Your task to perform on an android device: Show me the shoes from the brand New Balance on the ASOS app.
Image 0: 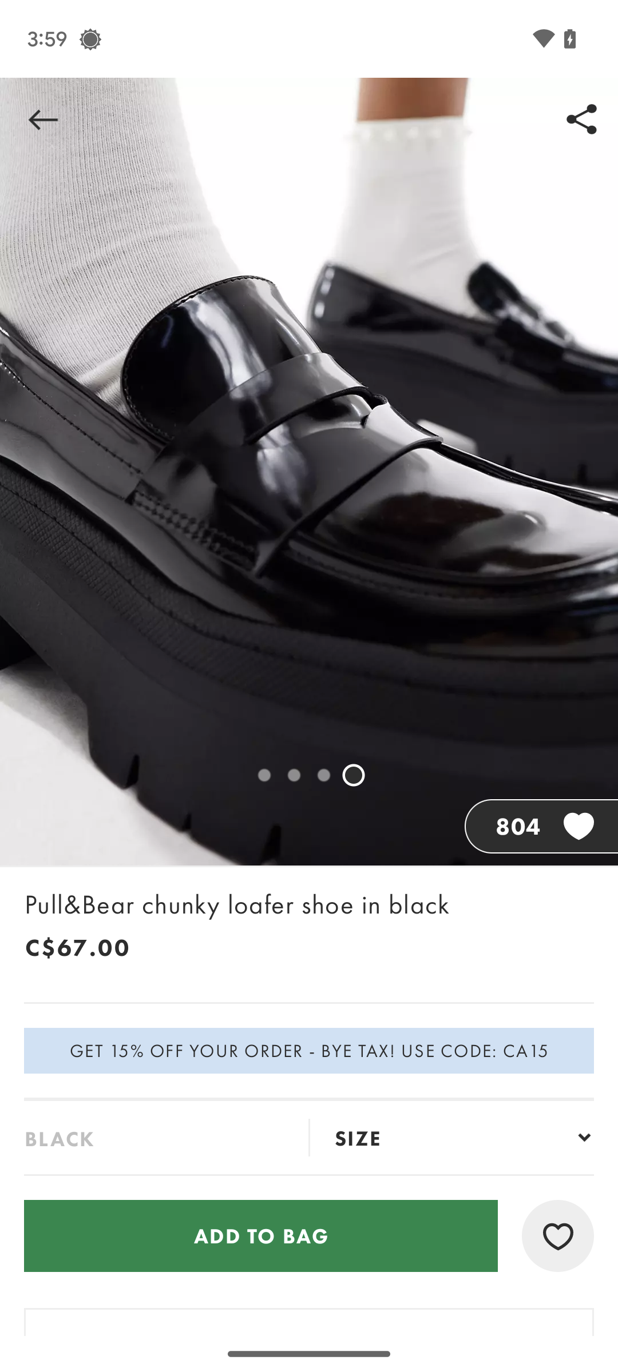
Go back to the search results.
Step 0: press back button
Image 1: 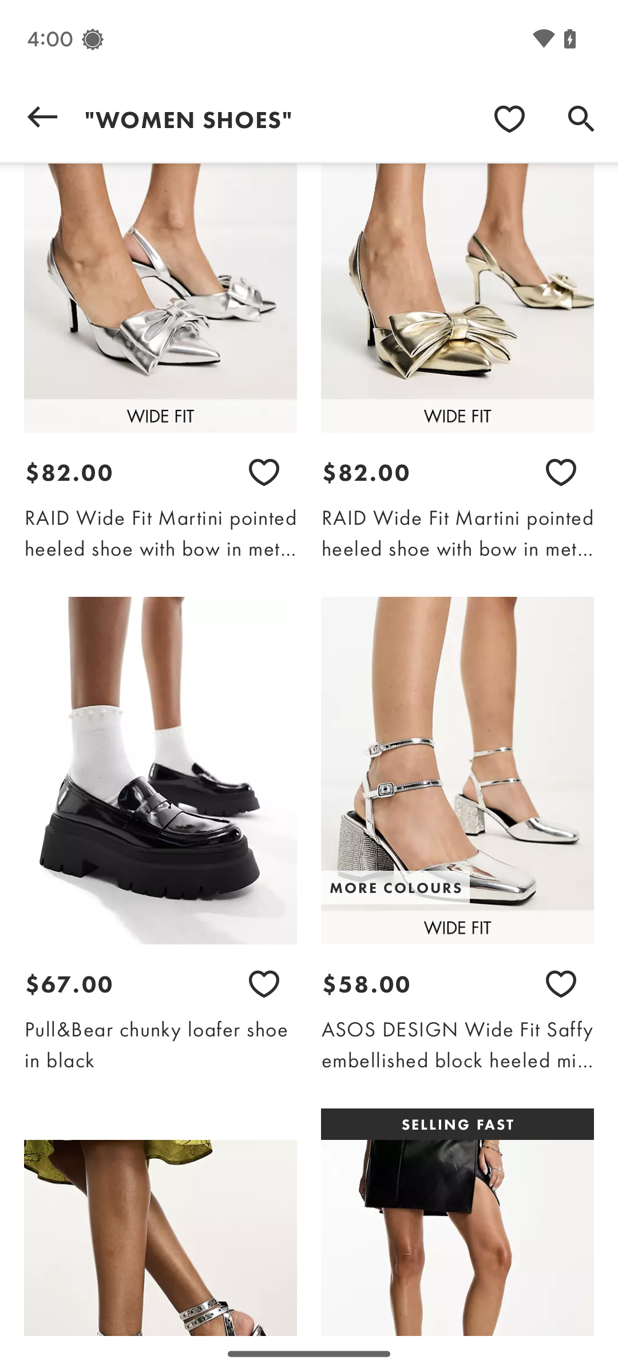
Scroll down on the screen.
Step 1: scroll up
Image 4: 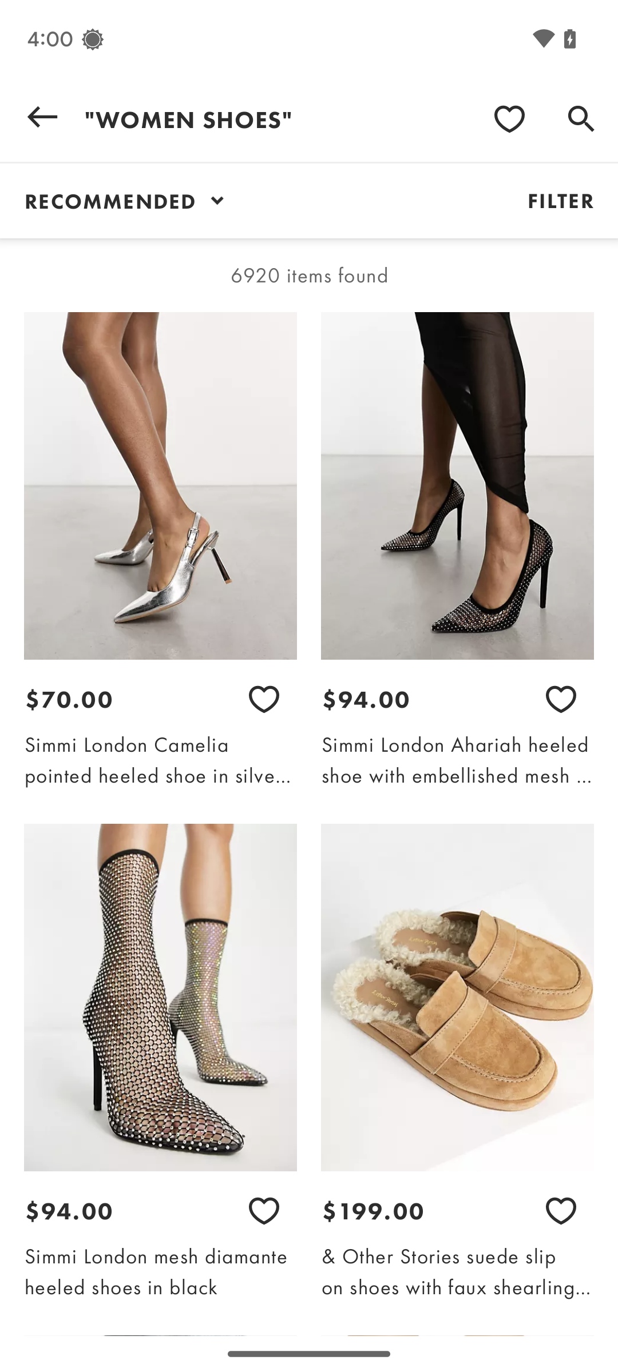
Click on the filter below the search bar.
Step 4: click (560, 200)
Image 5: 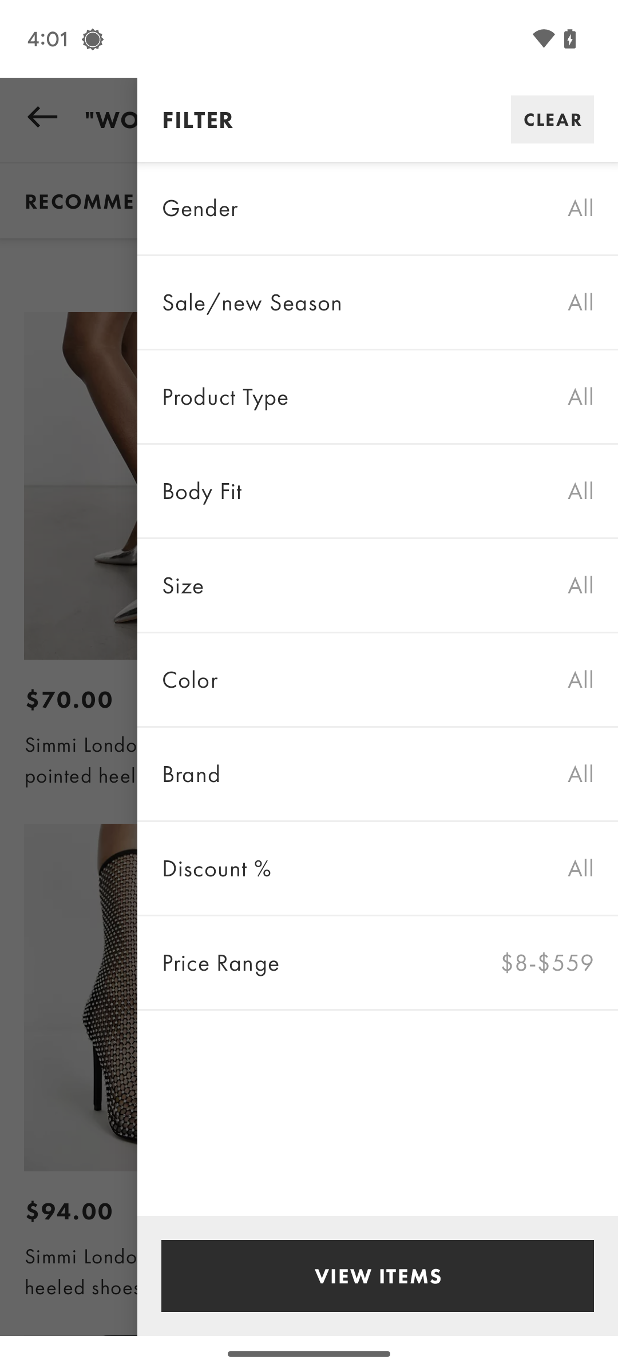
Click on the Brand tab.
Step 5: click (457, 760)
Image 6: 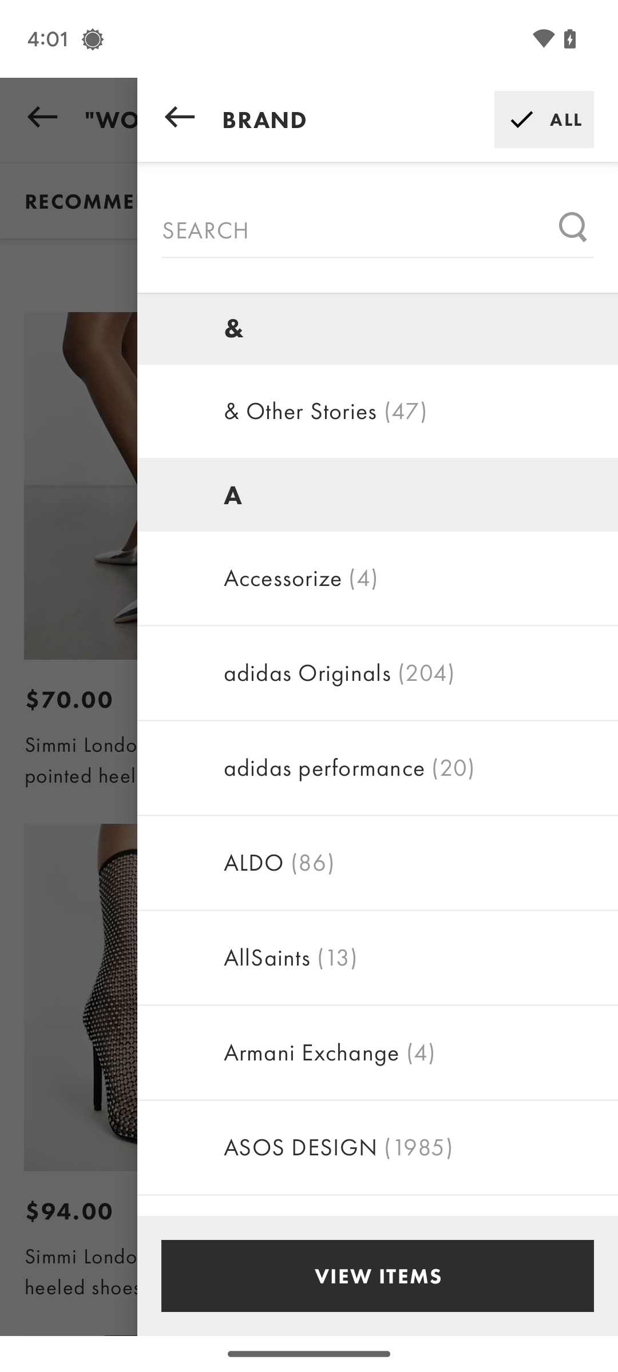
Scroll up until you see the New Balance.
Step 6: scroll down
Image 7: 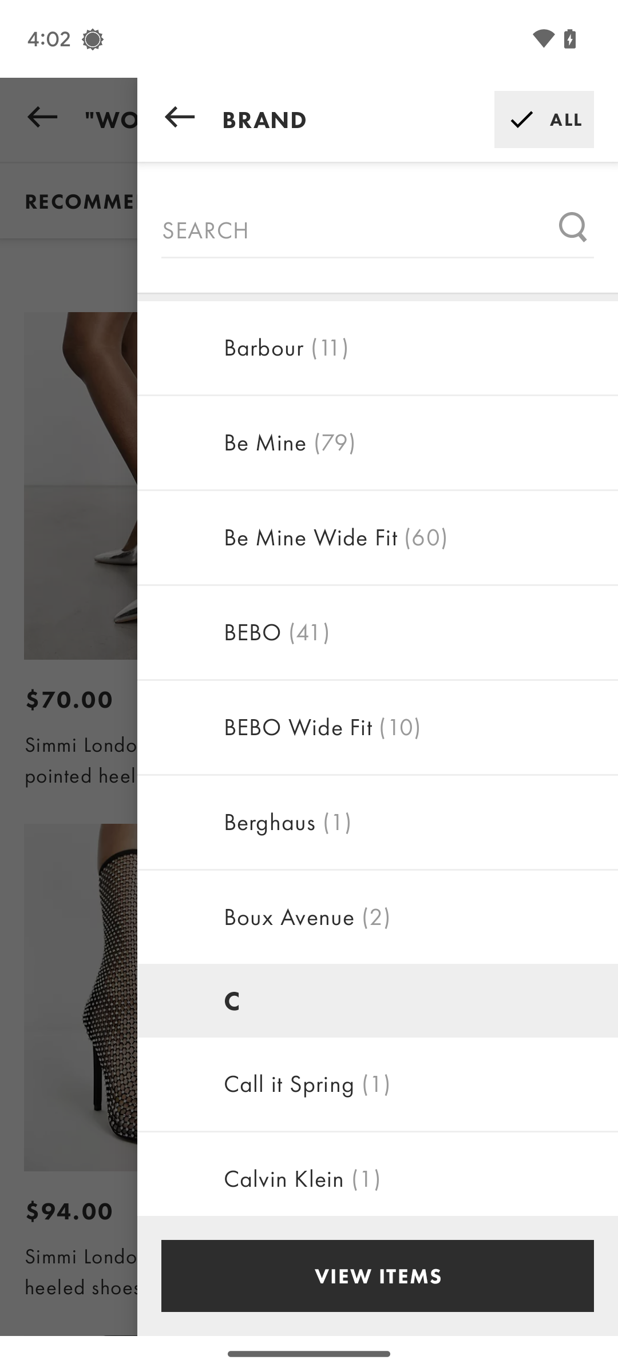
Scroll up until you see the New Balance.
Step 7: scroll down
Image 8: 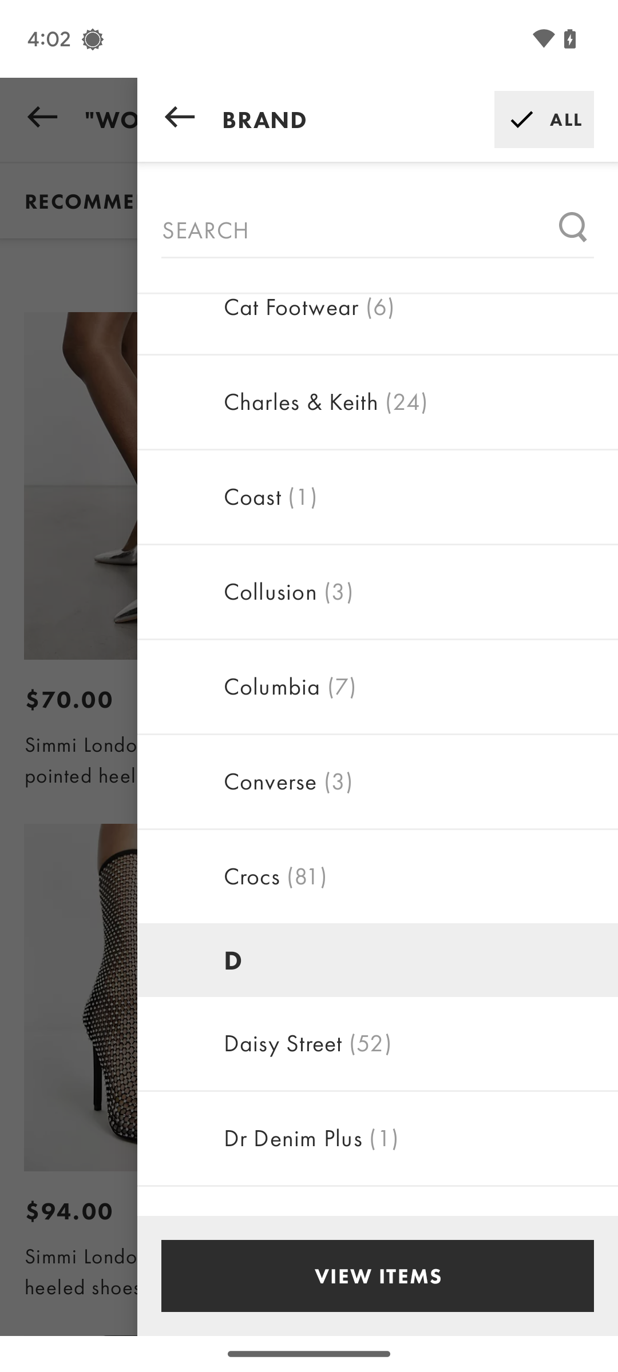
Scroll up until you see the New Balance.
Step 8: scroll down
Image 9: 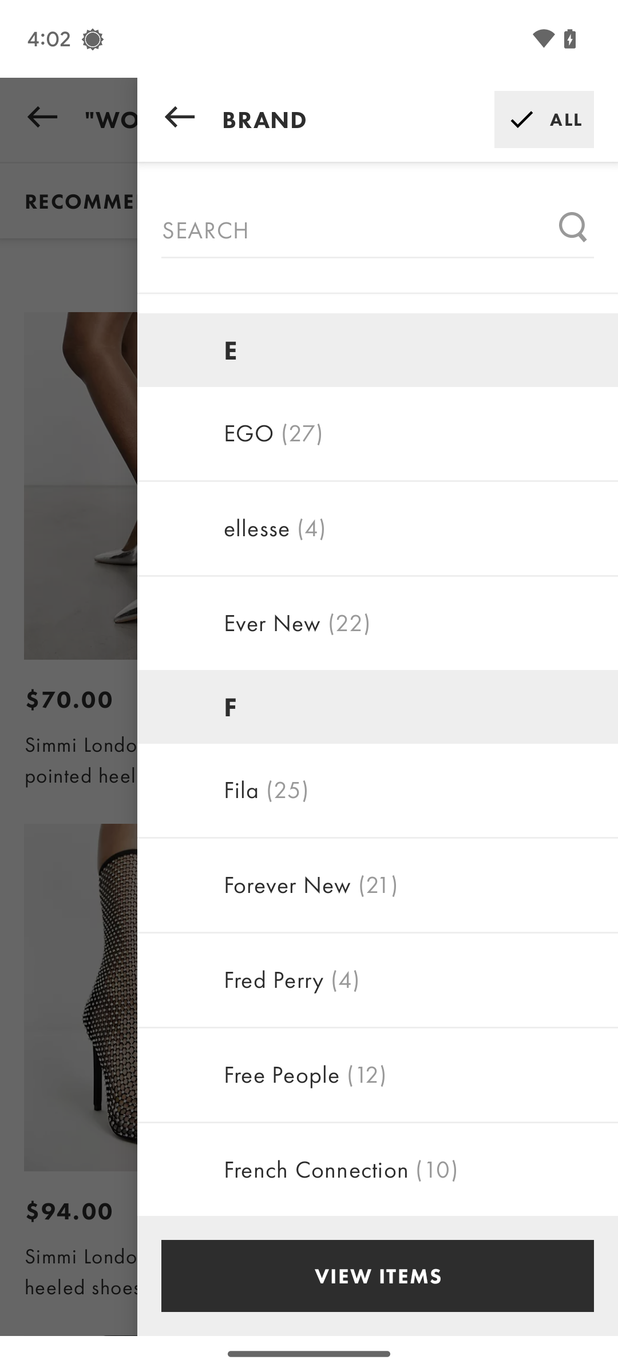
Scroll up until you see the New Balance.
Step 9: scroll down
Image 10: 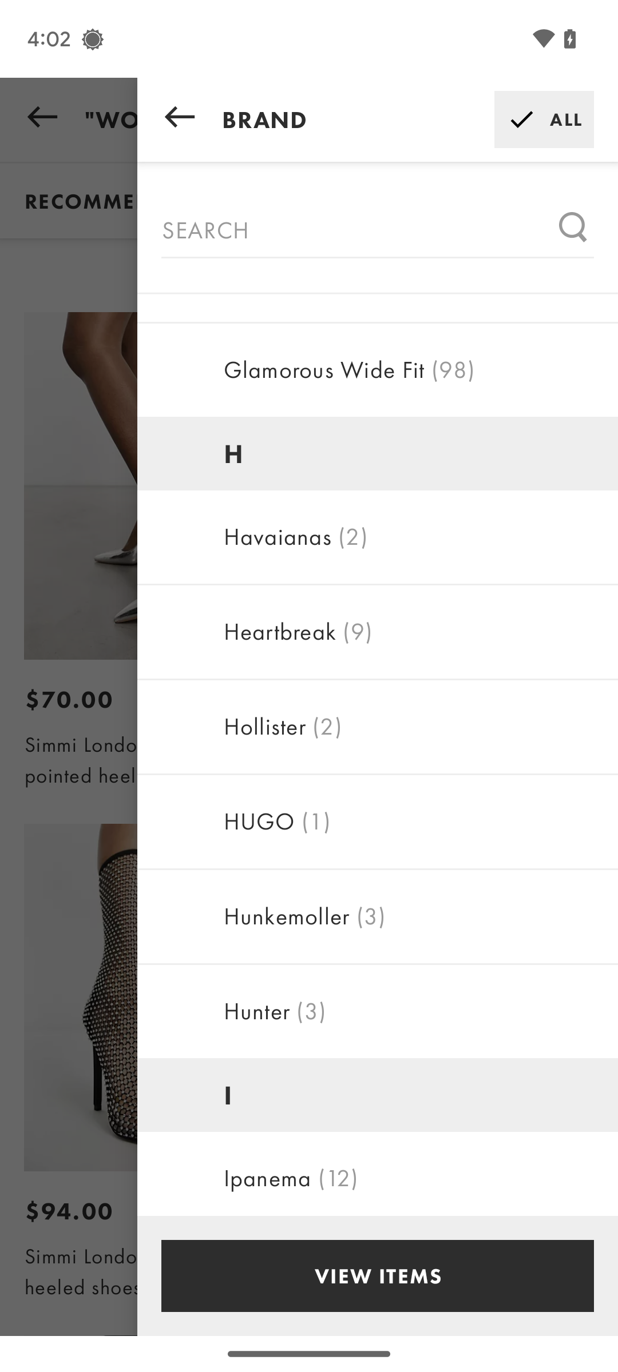
Scroll up until you see the New Balance.
Step 10: scroll down
Image 11: 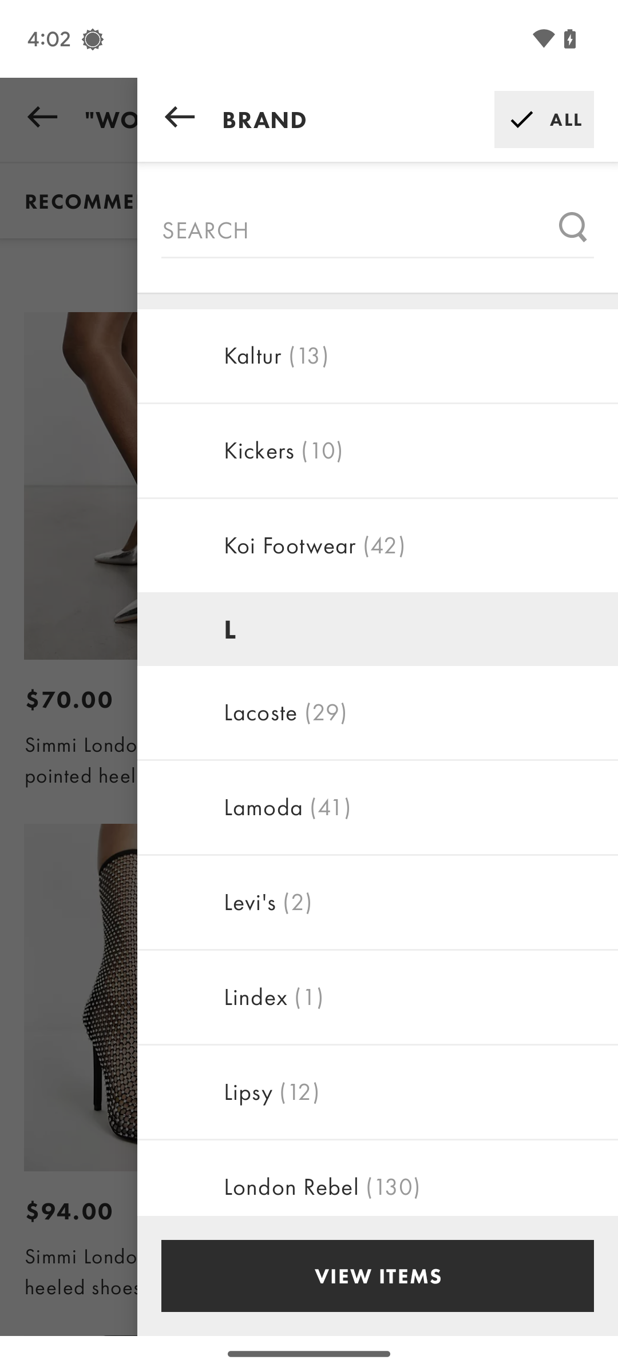
Scroll up until you see the New Balance.
Step 11: scroll down
Image 12: 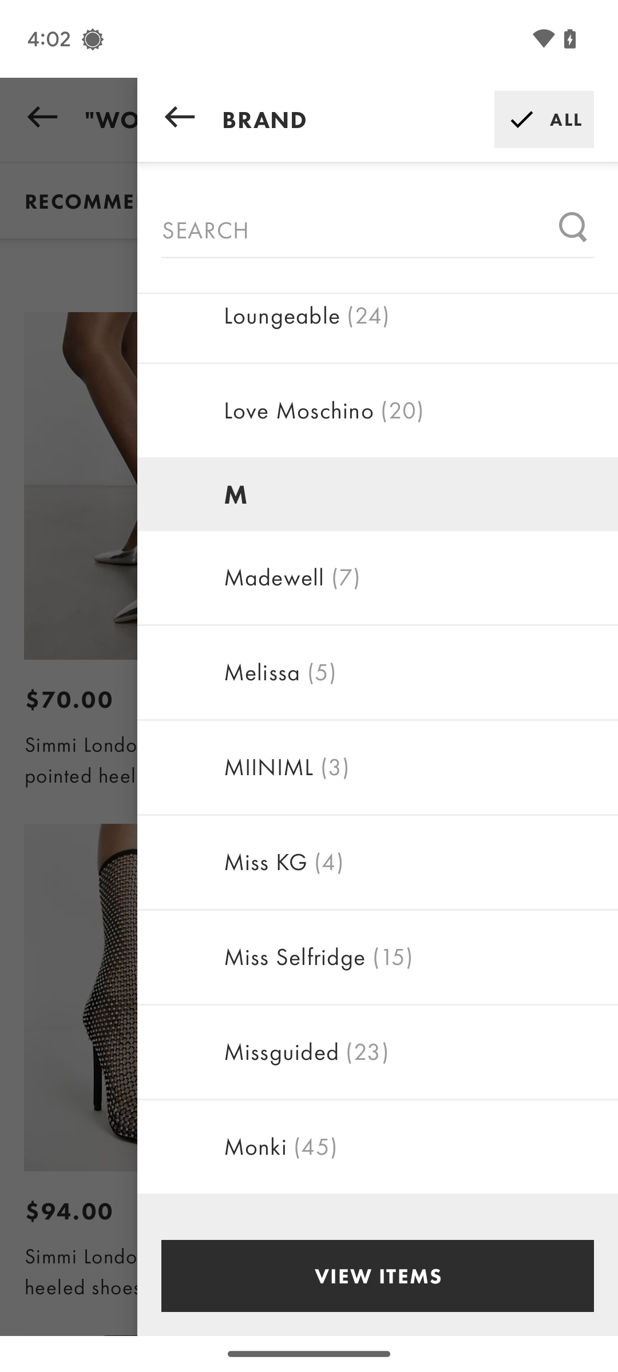
Scroll up until you see the New Balance.
Step 12: scroll down
Image 13: 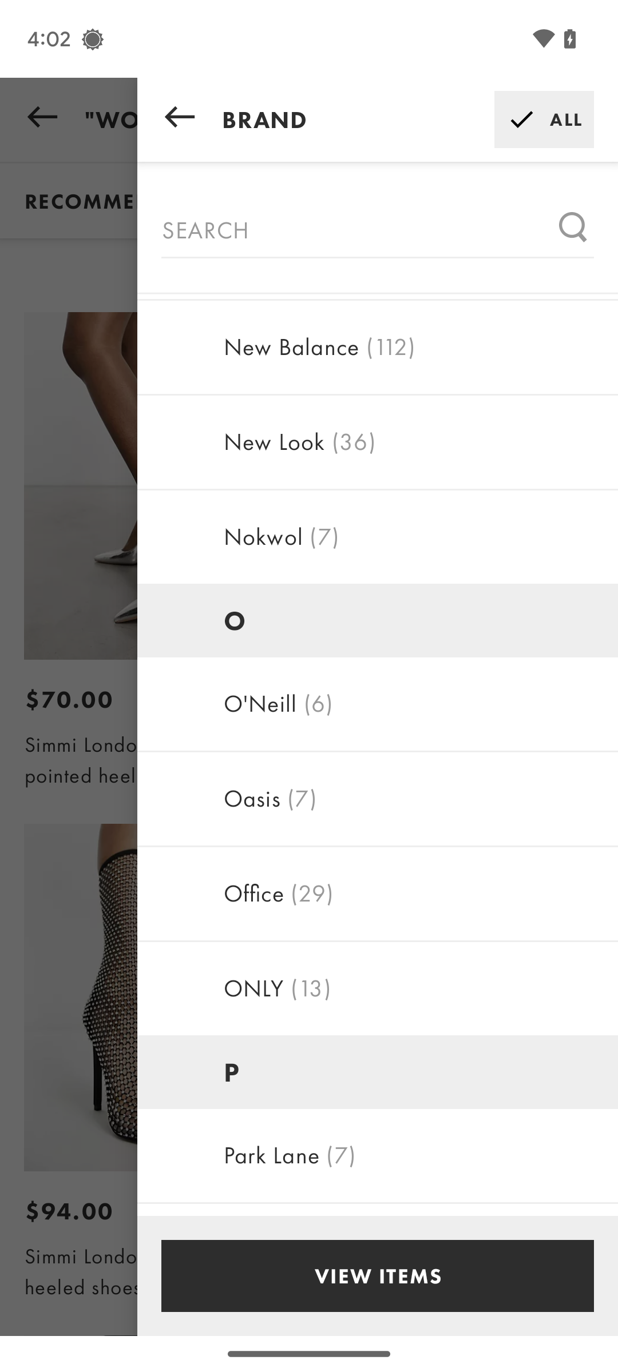
Select the New Balance brand.
Step 13: click (319, 347)
Image 14: 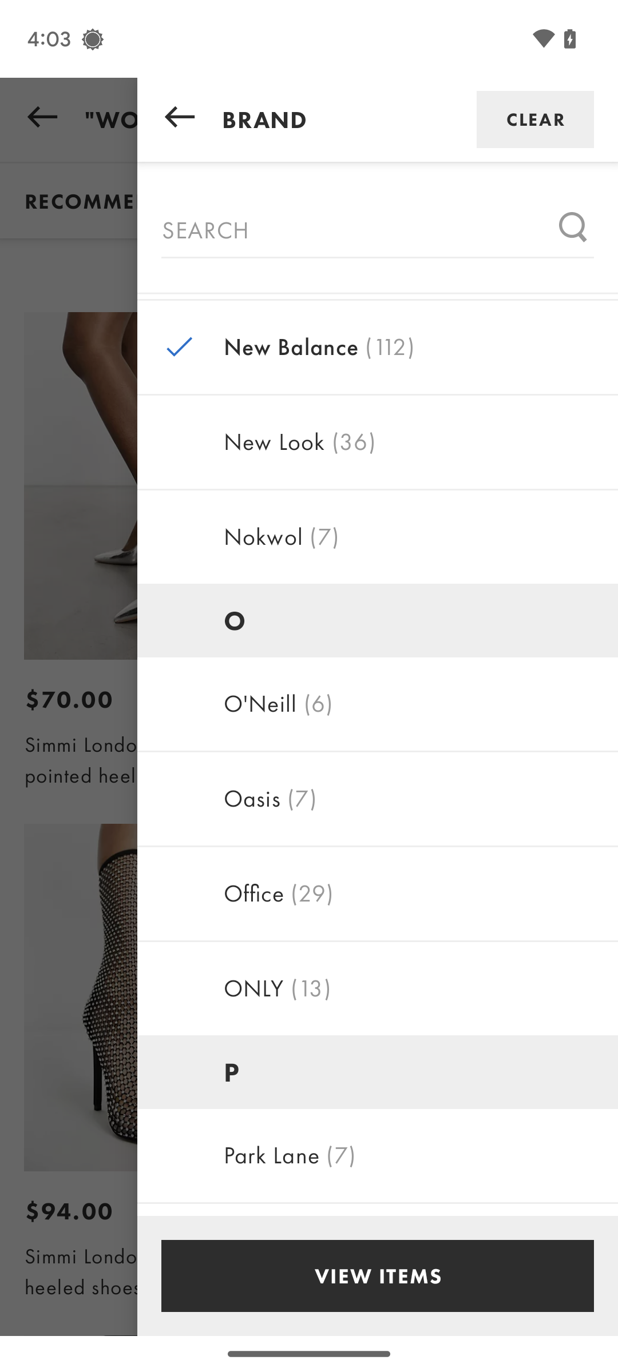
Click on View Items at the bottom of the screen.
Step 14: click (457, 1271)